Your task to perform on an android device: I want to buy some makeup for my wife so look for the Pac Micro Finish Makeup on Tira app
Image 0: 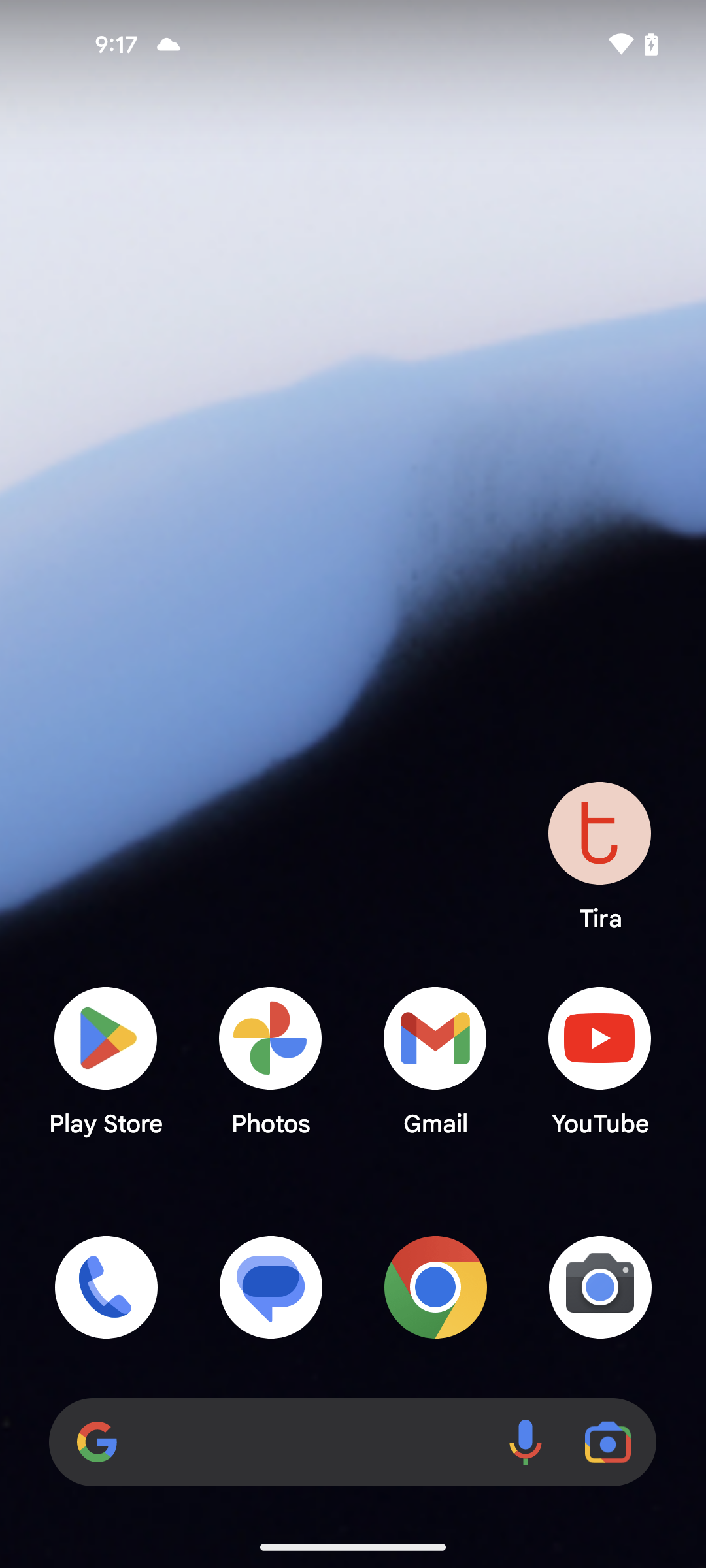
open the Tira app
Step 0: open app "Tira"
Image 1: 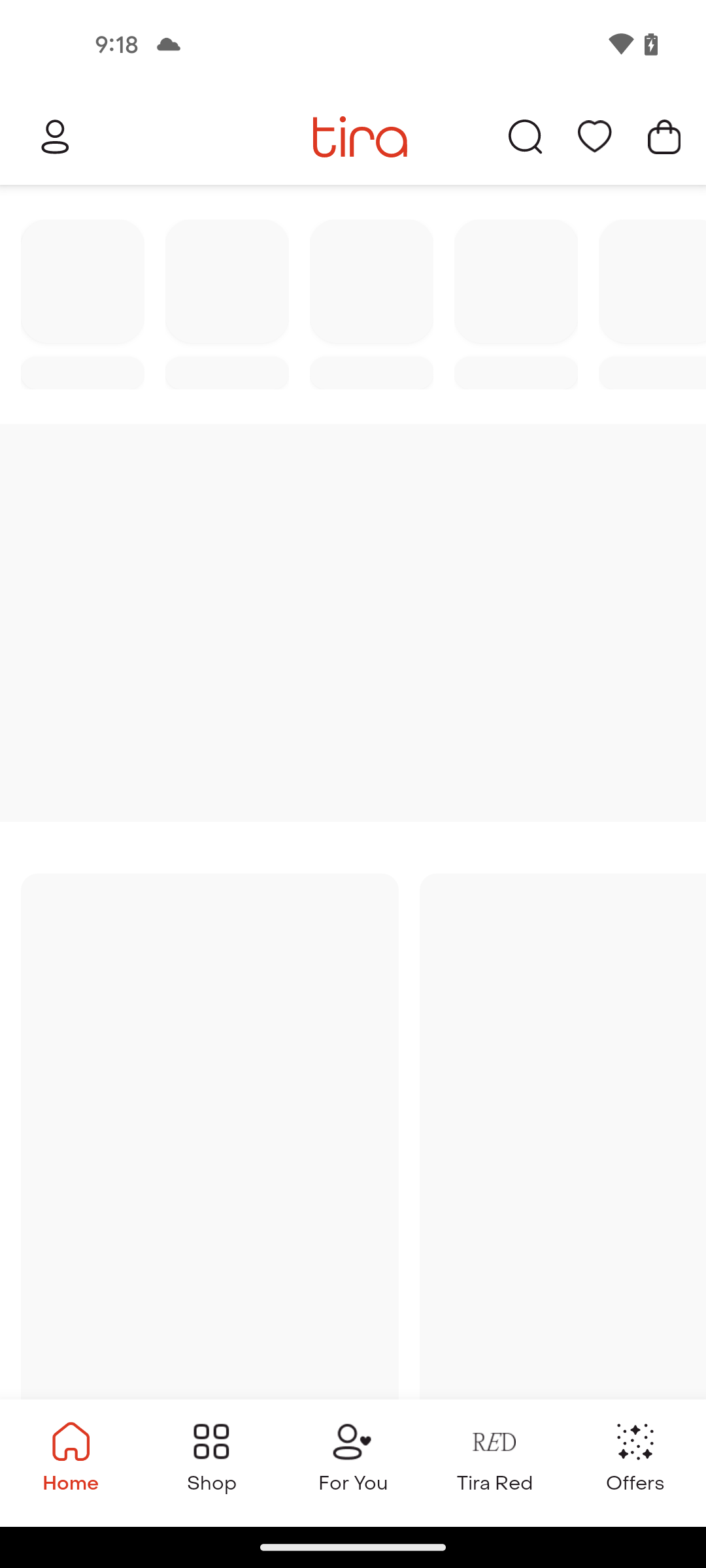
open the Tira app
Step 1: wait
Image 2: 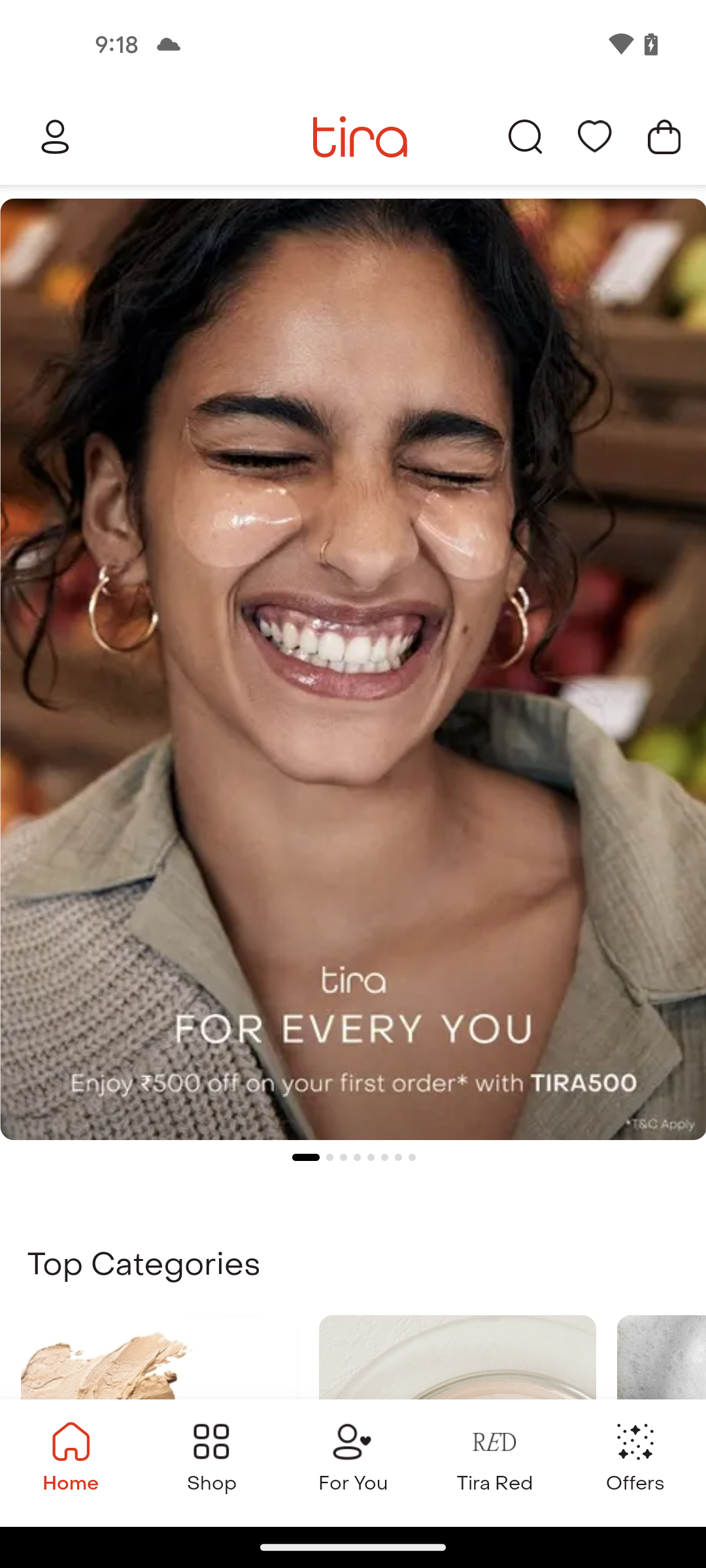
click on search icon
Step 2: click (528, 146)
Image 3: 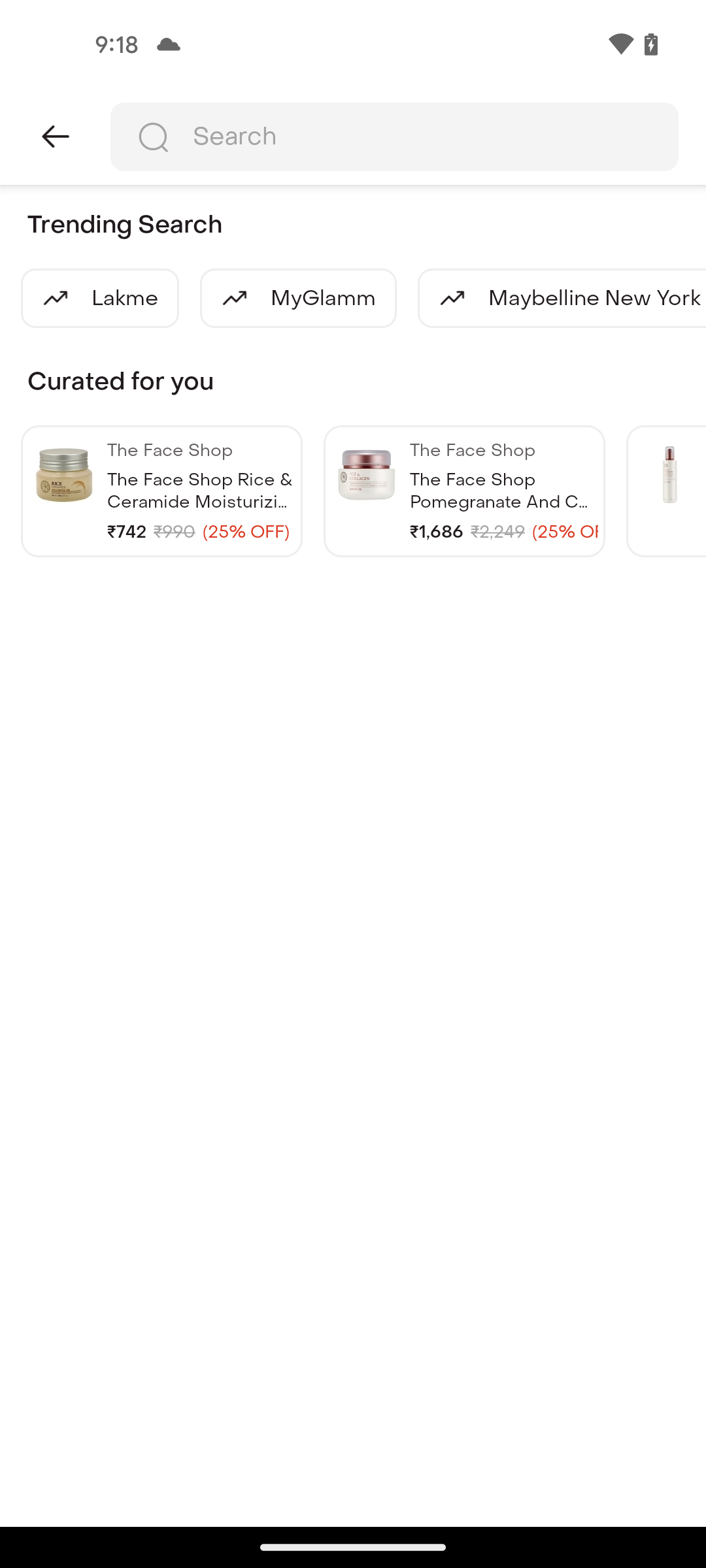
click on the search bar
Step 3: click (394, 137)
Image 4: 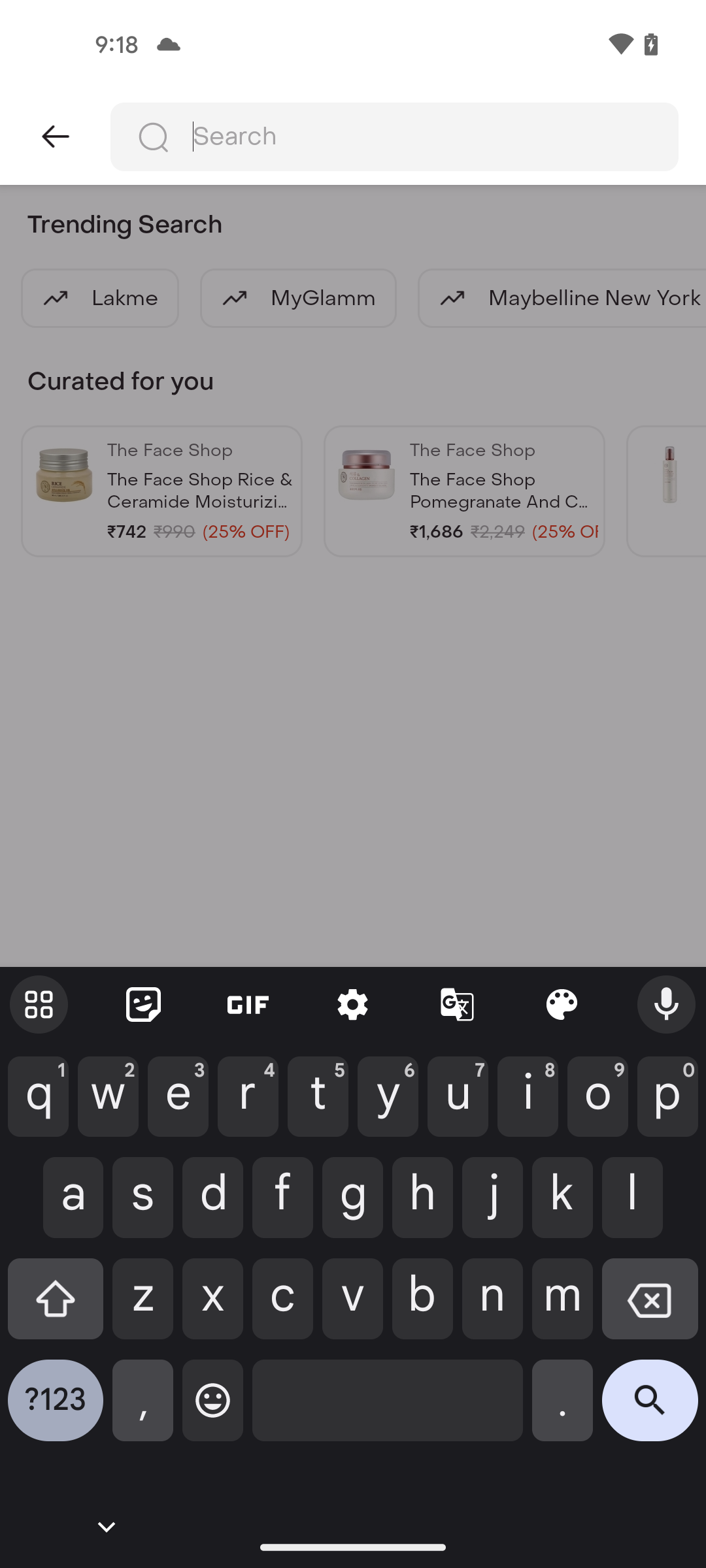
type Pac Micro Finish Makeup
Step 4: type "Pac Micro Finish Makeup"
Image 5: 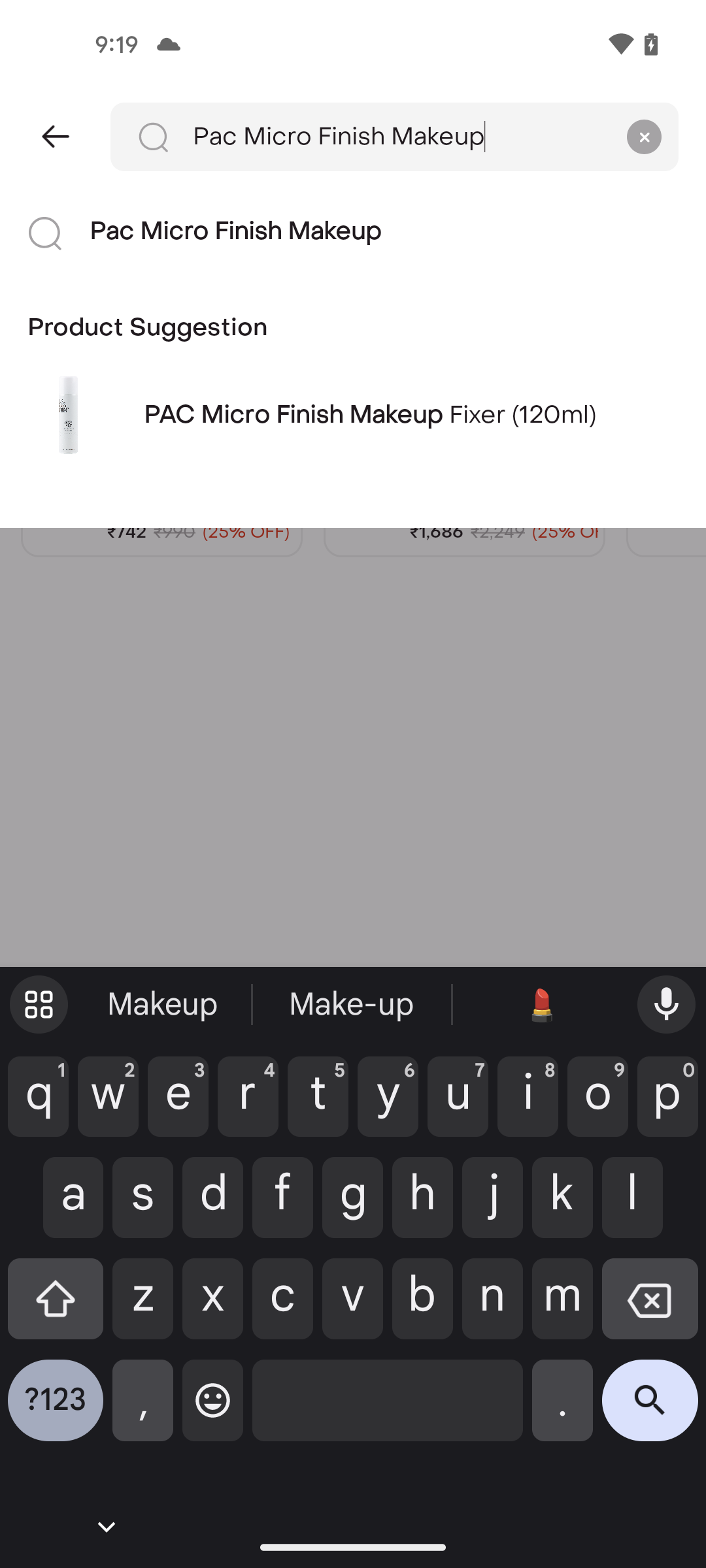
click on search icon
Step 5: click (650, 1410)